Your task to perform on an android device: Search for Reception Reminder
Image 0: 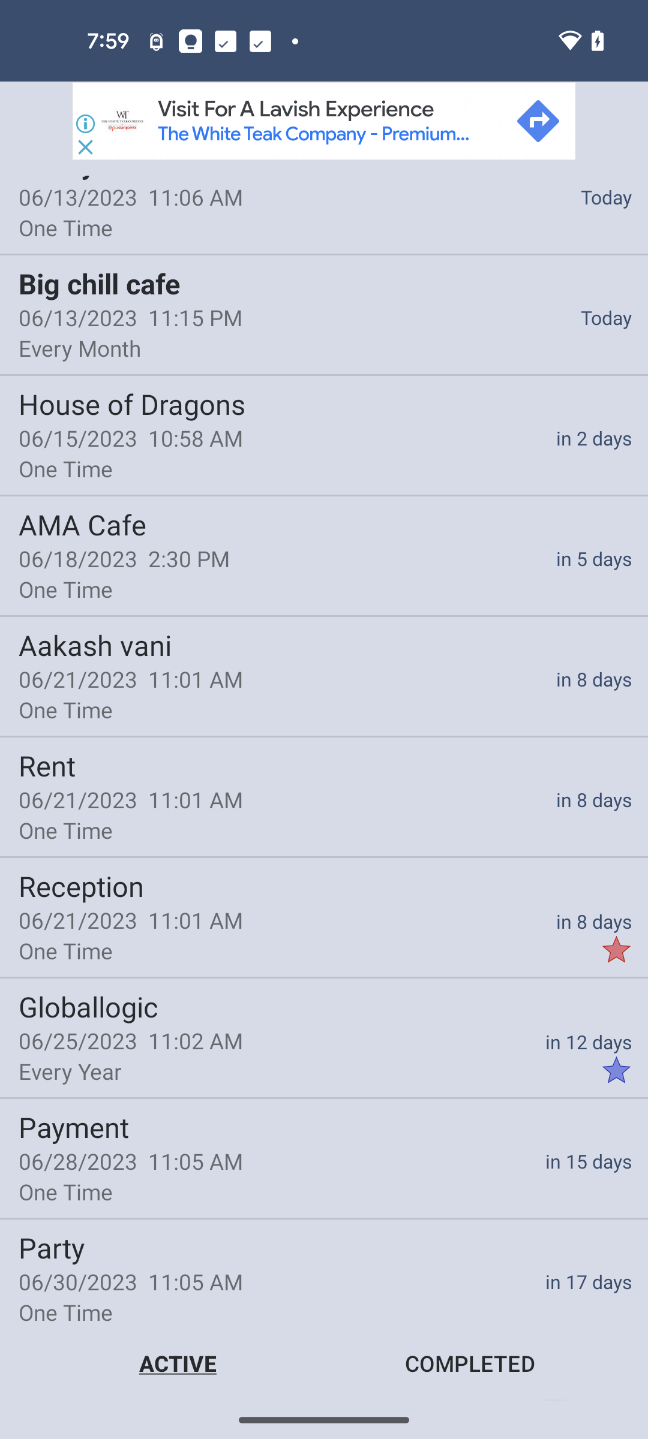
Scroll up to view search icon
Step 0: scroll up
Image 1: 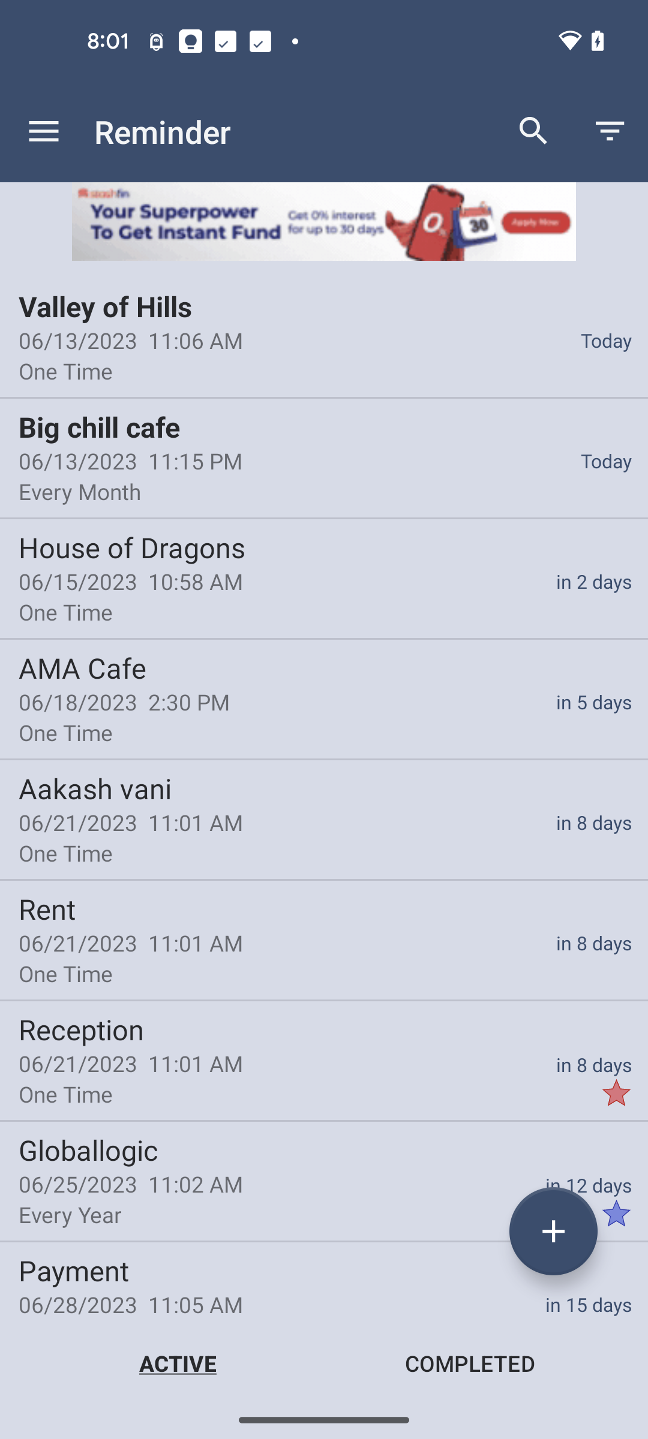
Click on the Search icon at the top right corner of the screen
Step 1: click (533, 131)
Image 2: 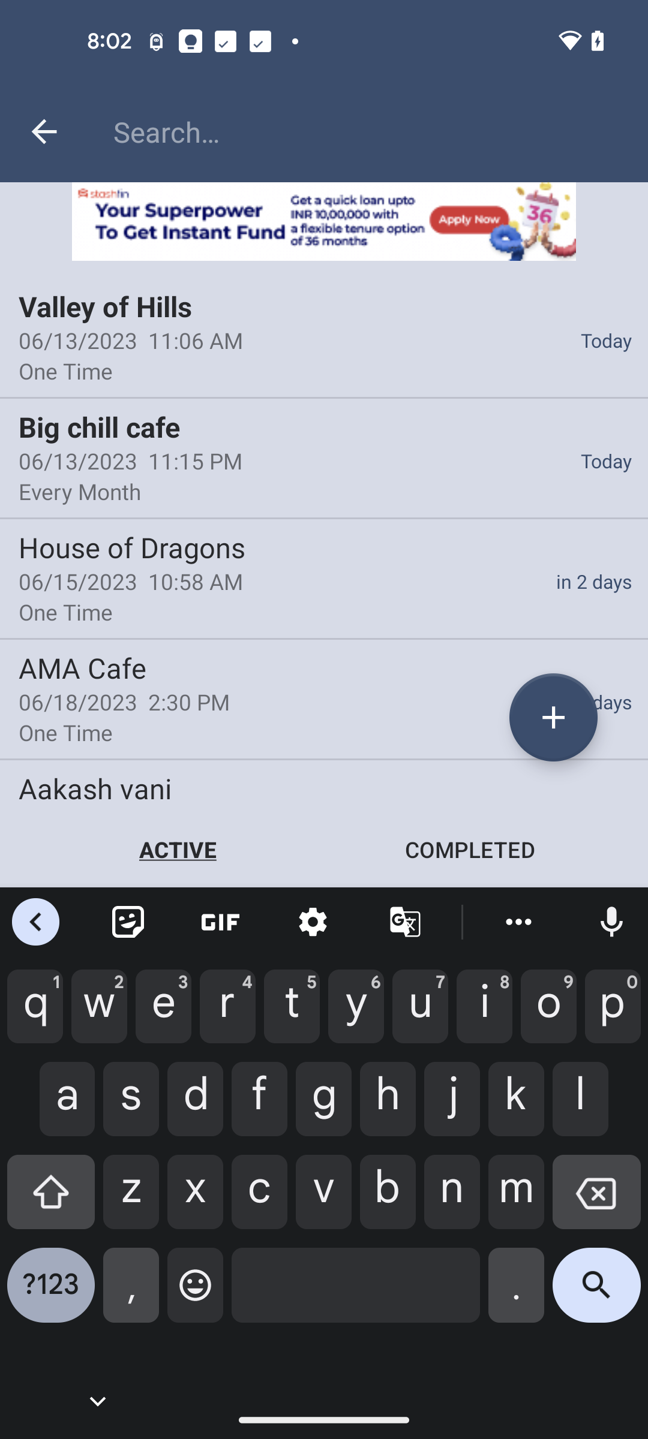
Search for Reception Reminder
Step 2: type "Reception"
Image 3: 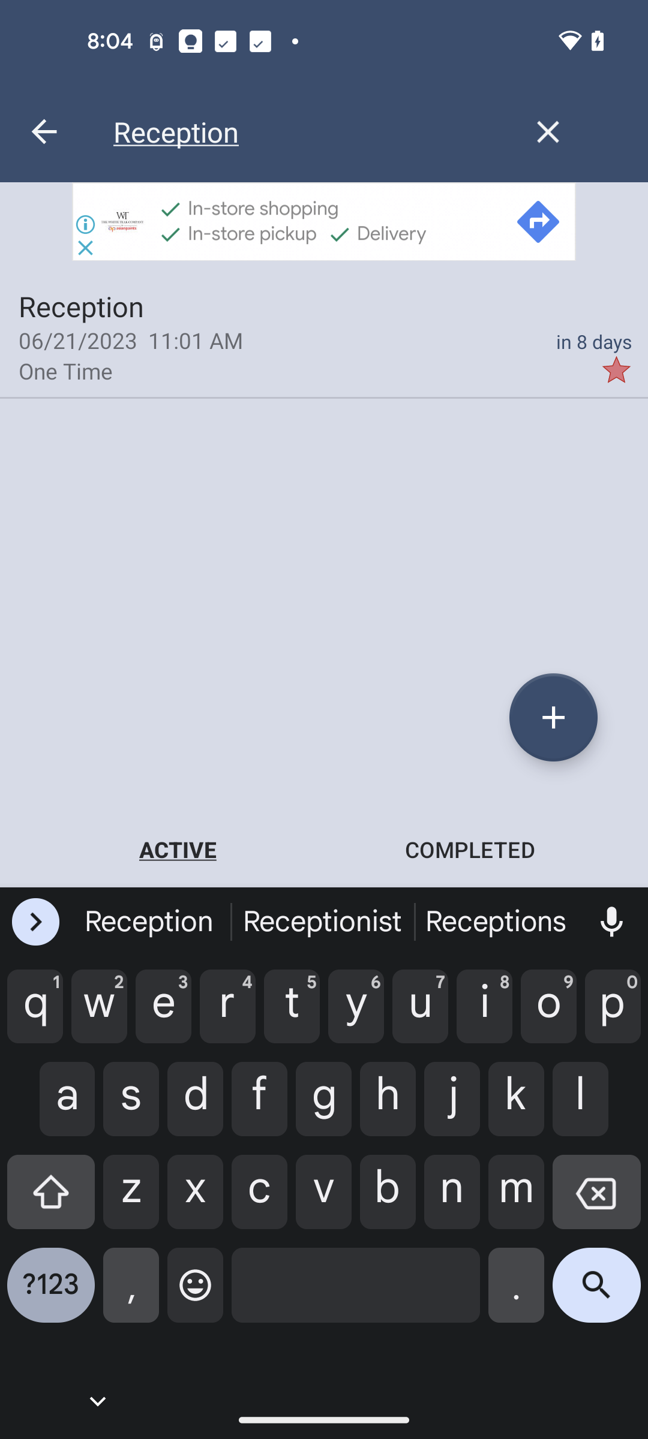
Click on the Search icon at the bottom right corner of the screen
Step 3: click (596, 1294)